Your task to perform on an android device: I'd like to look at the NEWFEEL Women Walking Shoes details in the Decathlon app.
Image 0: 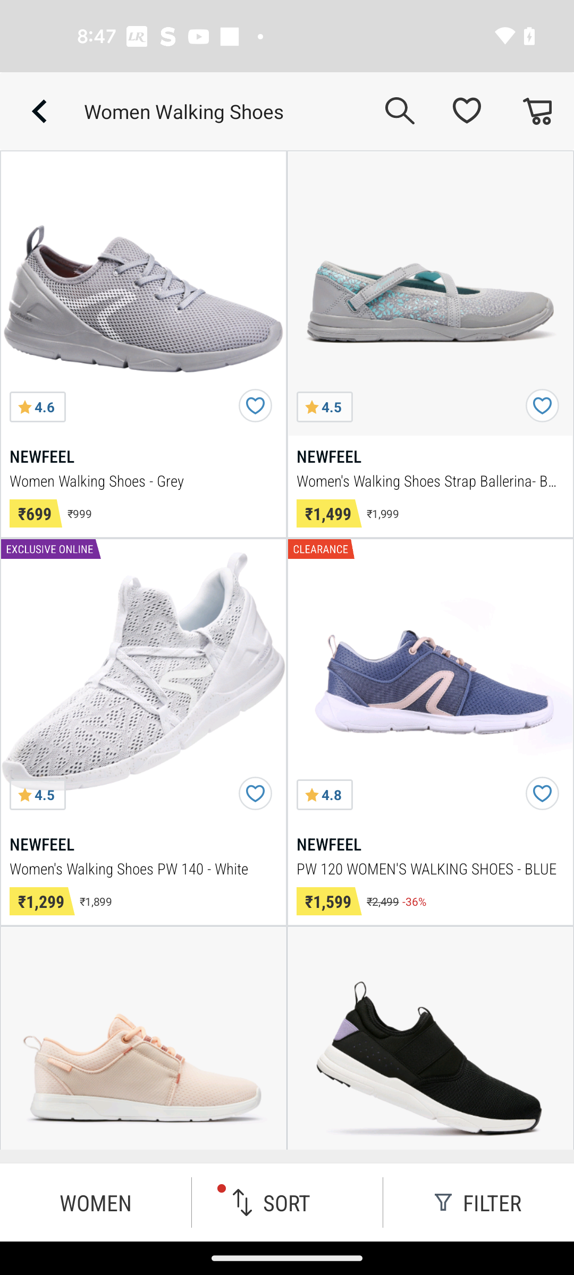
Open the first searched result
Step 0: click (178, 278)
Image 1: 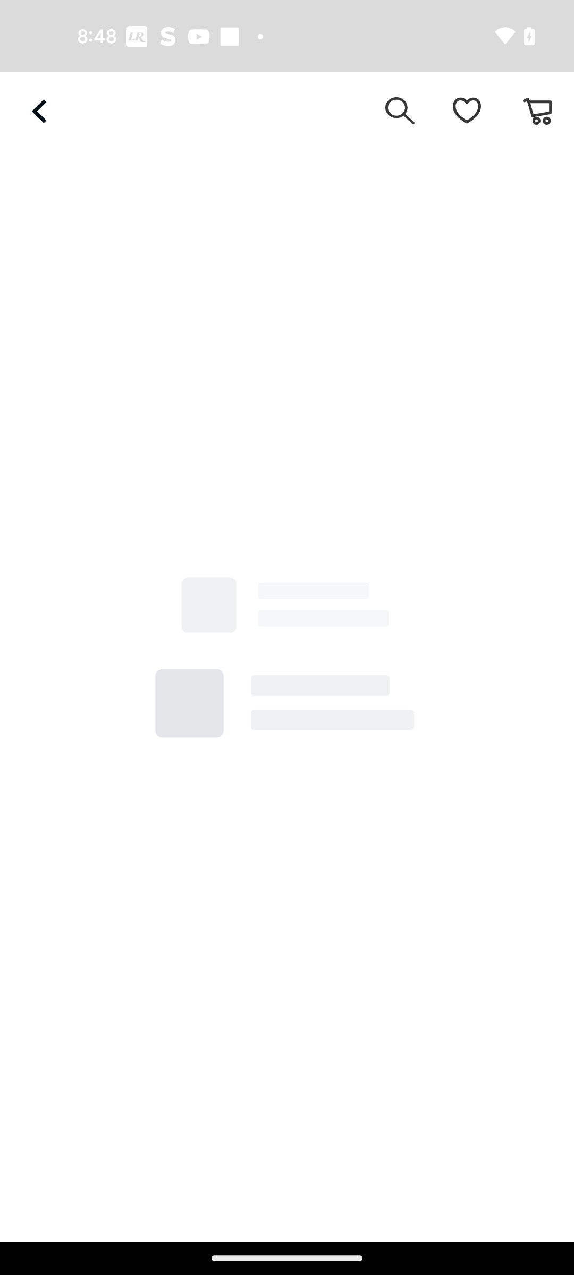
Open the first searched result
Step 1: wait
Image 2: 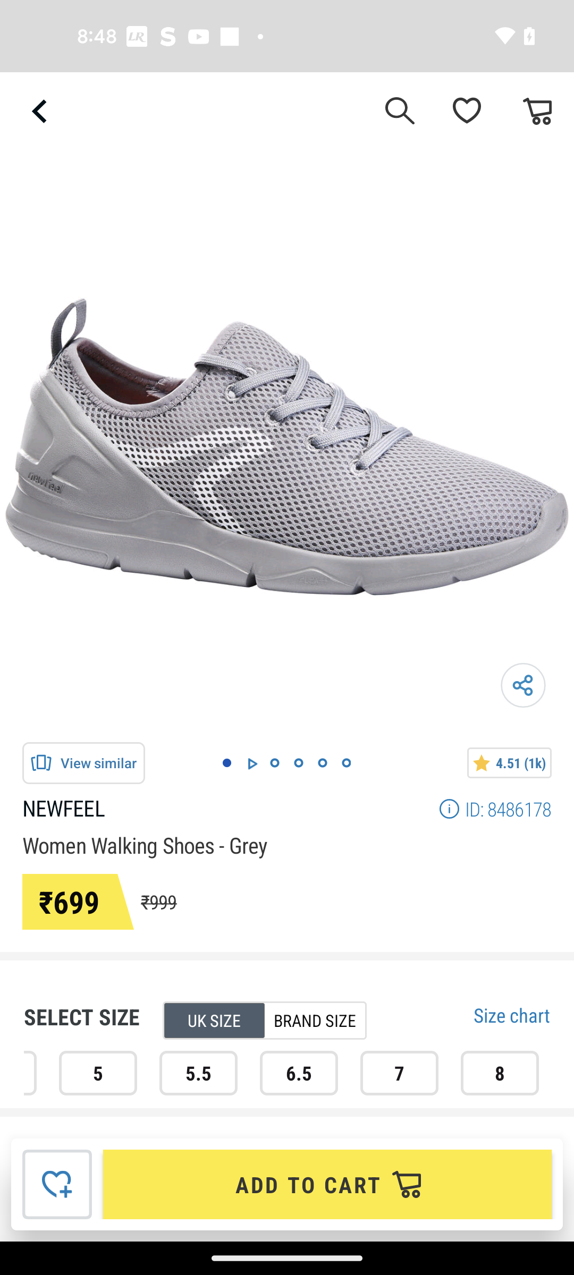
Swipe up to view product details
Step 2: scroll down
Image 3: 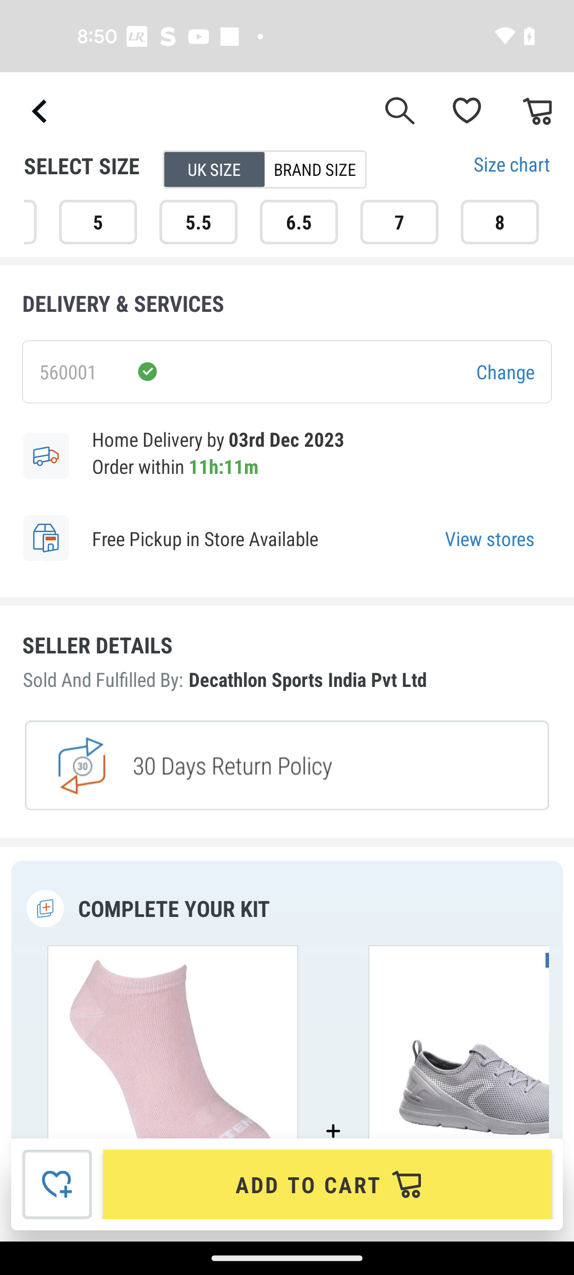
Swipe up to view product details
Step 3: scroll down
Image 4: 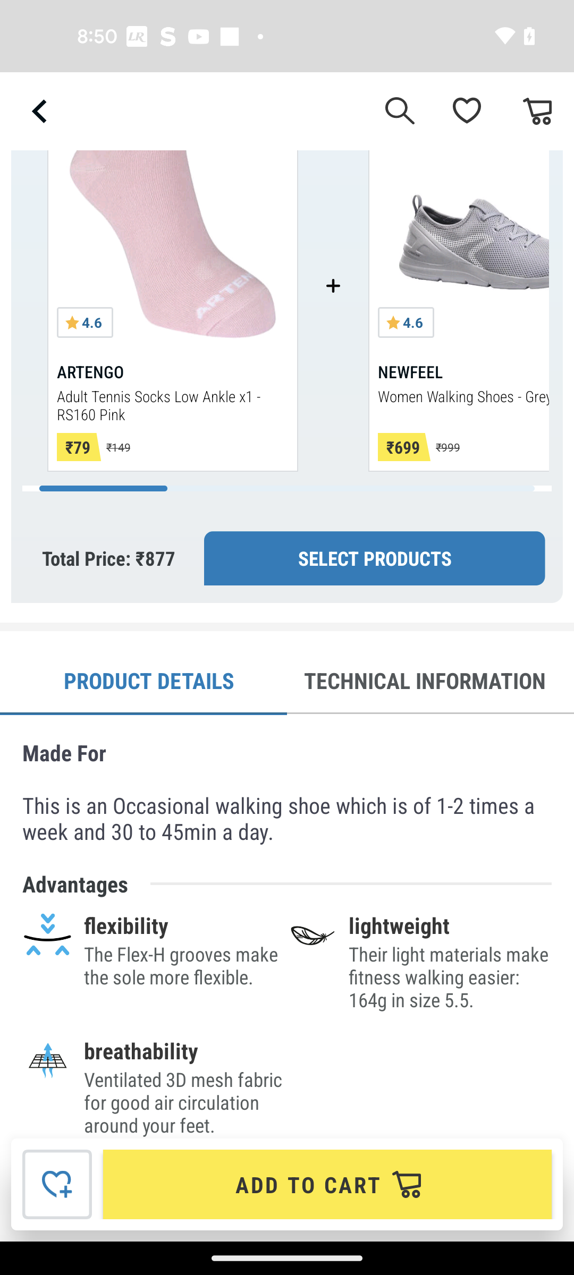
Swipe up to view product details
Step 4: scroll down